Your task to perform on an android device: Share the recording named renewable energy lecture with my Office colleague Cerebra Research on his gmail account, dbwscratch.test.id4@gmail.com from the Easy Voice Recorder app.
Image 0: 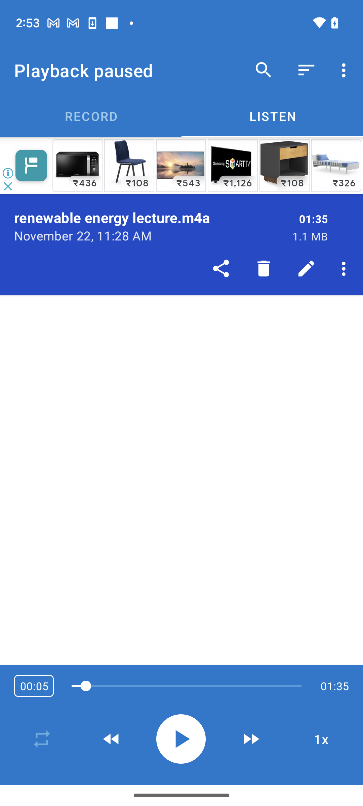
Click on the share icon with the recording tab.
Step 0: click (221, 269)
Image 1: 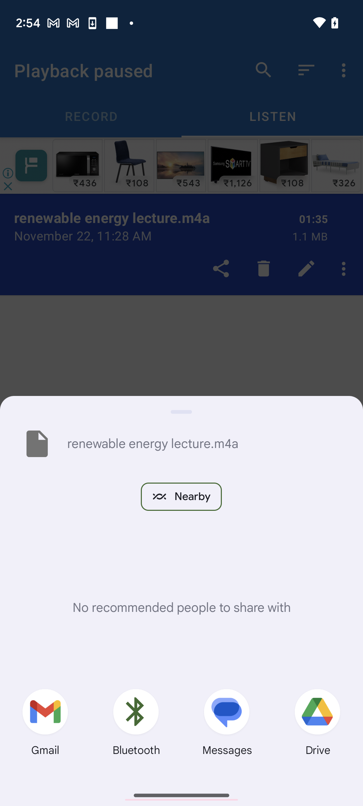
Click on the Gmail icon.
Step 1: click (45, 725)
Image 2: 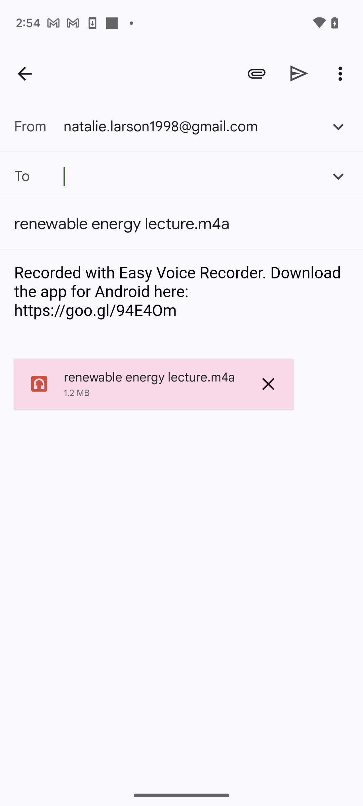
Click on the Gmail icon.
Step 2: wait
Image 3: 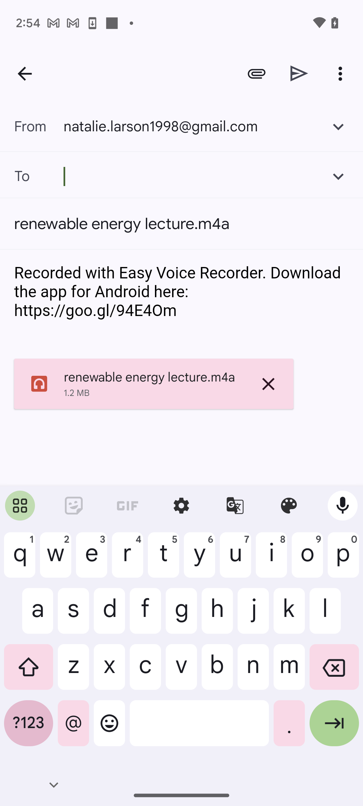
Type in the email address-dbwscratch.test.id4@gmail.com.
Step 3: type "dbwscratch.test.id4@gmail.com"
Image 4: 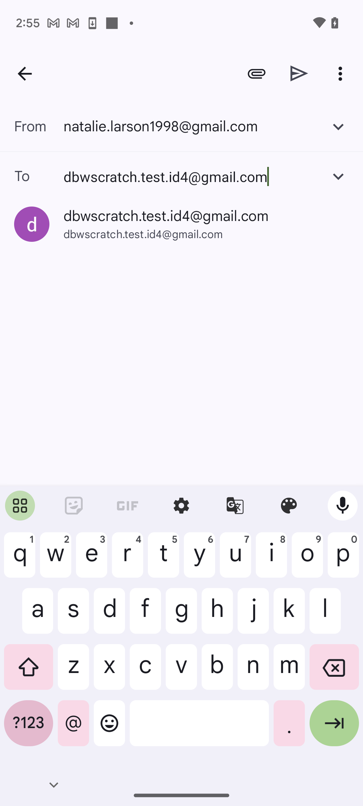
Click on the mail suggestion.
Step 4: click (166, 216)
Image 5: 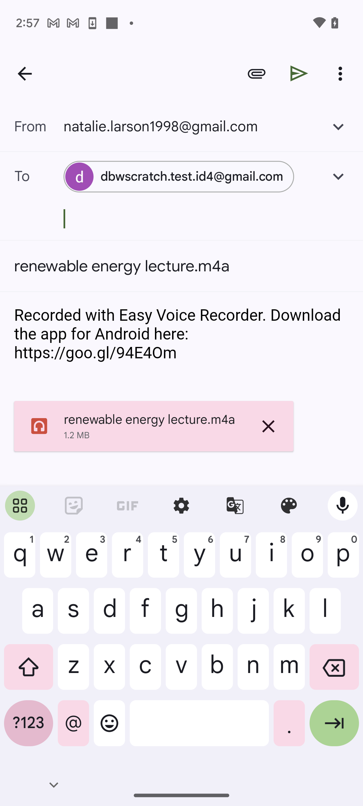
Click on the send icon at the top-right of the screen.
Step 5: click (299, 73)